Your task to perform on an android device: Winter is coming, and I want to buy a winter jacket for myself, so browse some winter jackets on the eBay app.
Image 1: 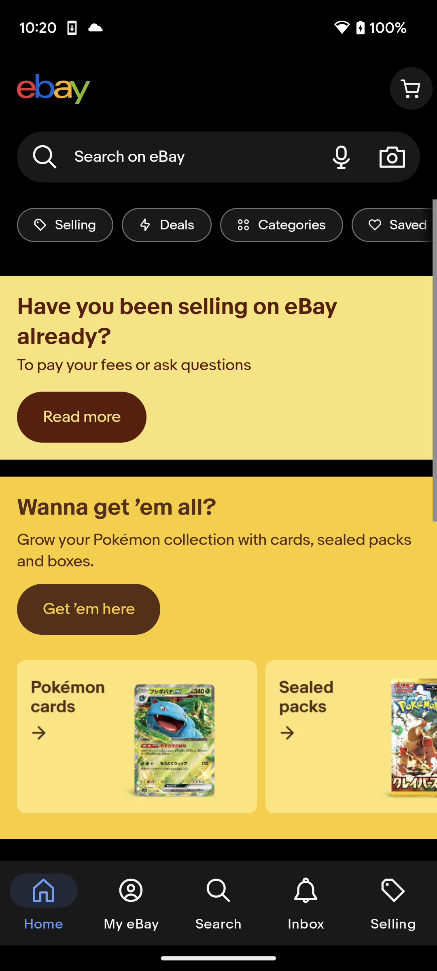
Click on the search bar at the top of the screen
Step 1: click (167, 157)
Image 2: 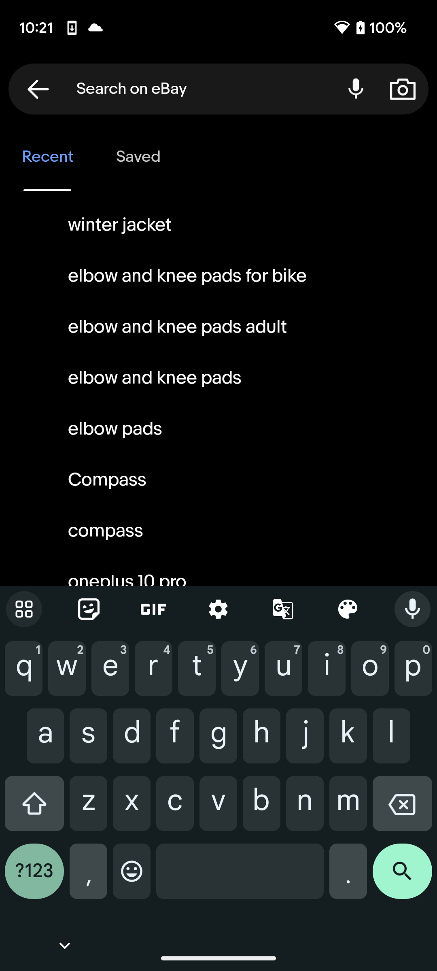
Type winter jacket in the search bar 
Step 2: type "winter jacket"
Image 3: 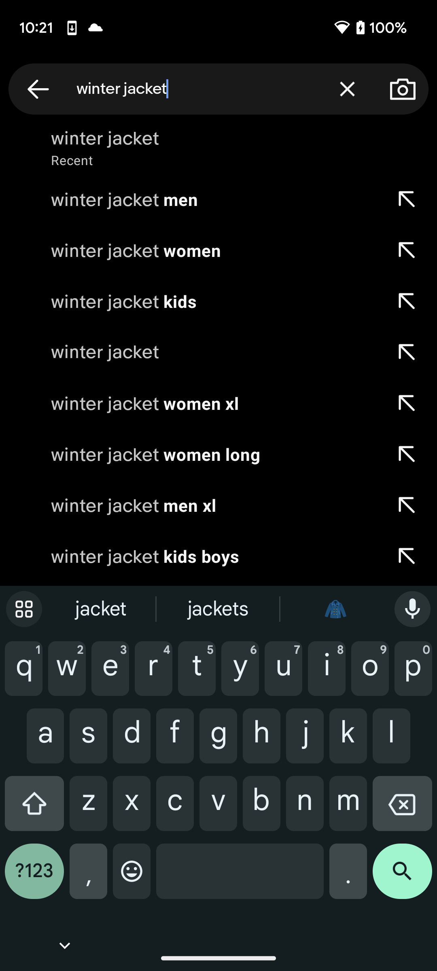
Click on the first suggested option to view the search result
Step 3: click (214, 148)
Image 4: 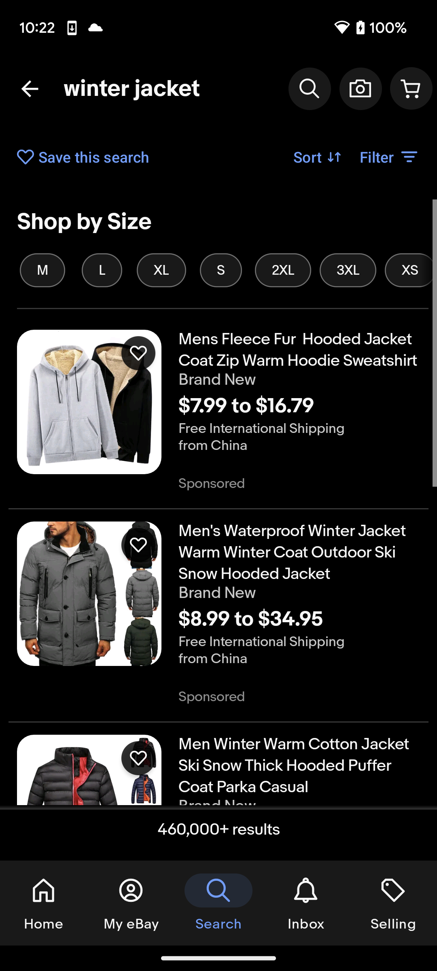
Scroll up to view more search result
Step 4: scroll down
Image 5: 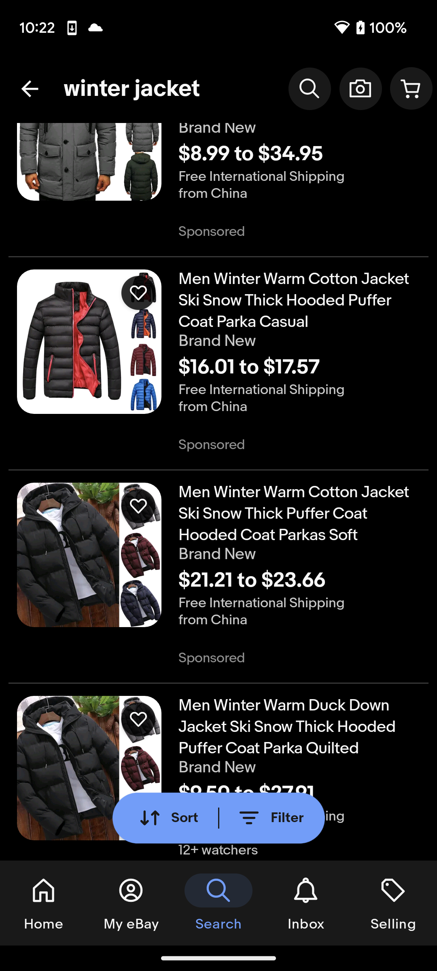
Scroll up to view more search result
Step 5: scroll down
Image 6: 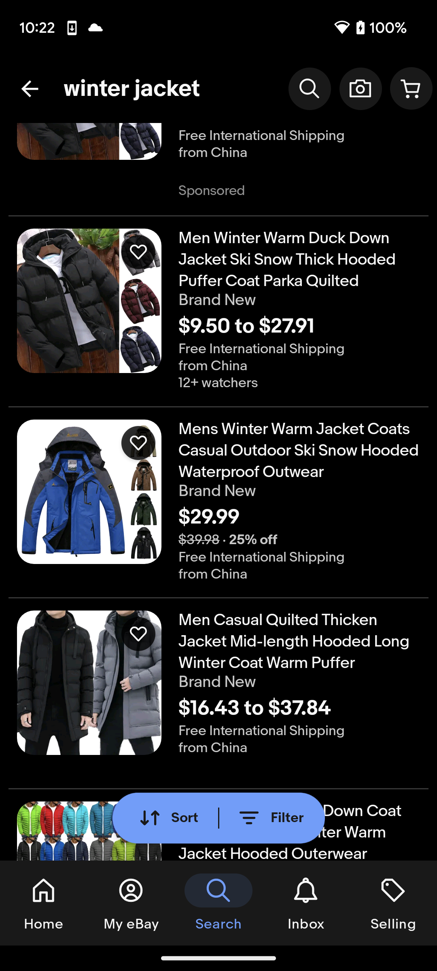
Scroll up to view more search result
Step 6: scroll down